Your task to perform on an android device: Start the first exercise and complete all the exercise of Day 1 in the FitAI app
Image 0: 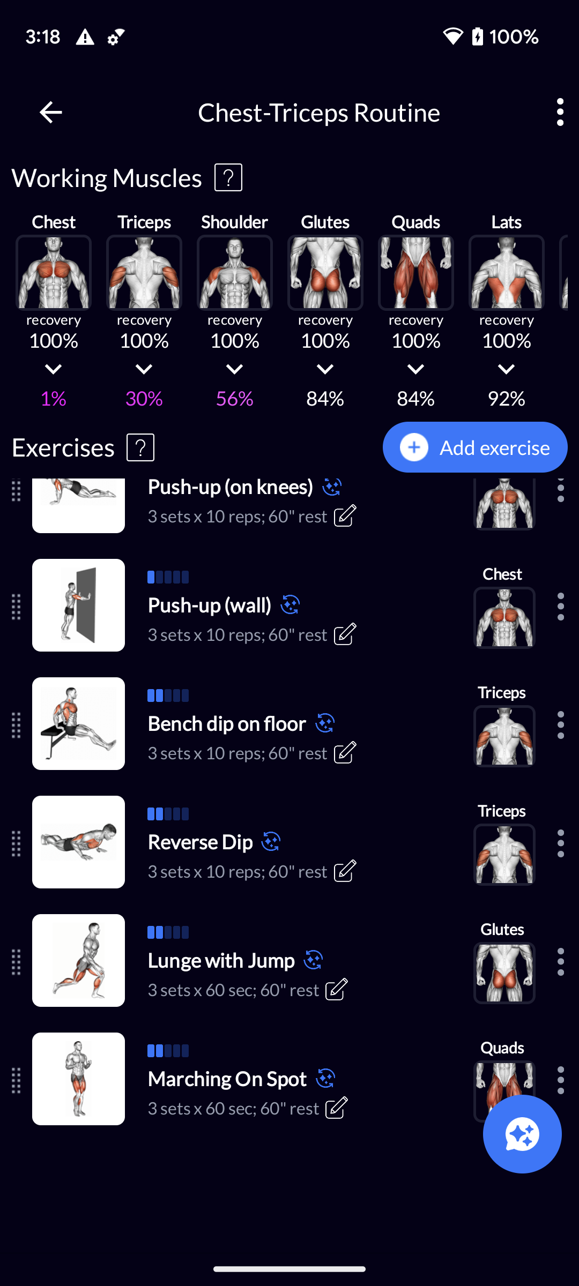
Scroll up to view first exercise of the Day 1
Step 0: scroll up
Image 1: 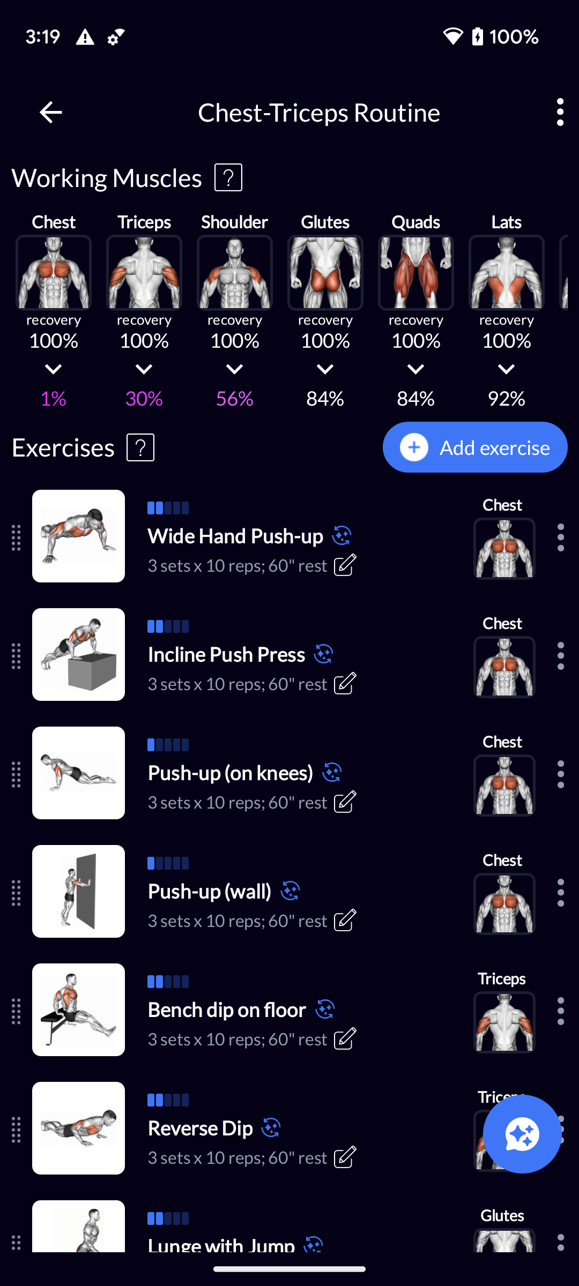
Click on the first exercise to start the workout.
Step 1: click (235, 535)
Image 2: 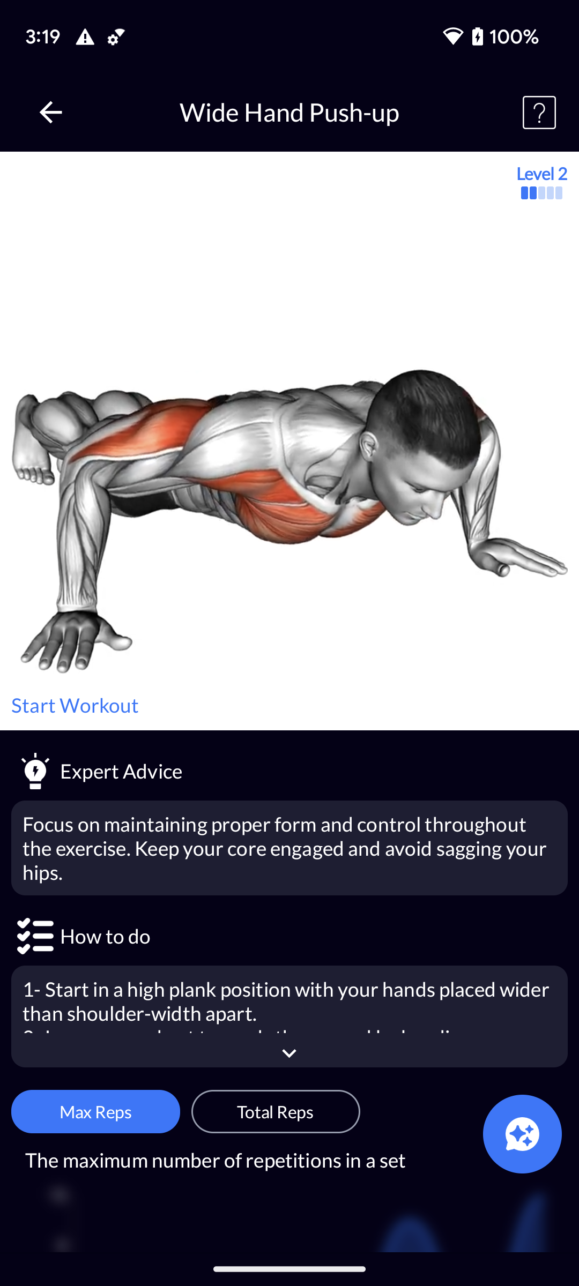
Click on the Start workout option to start the workout.
Step 2: click (75, 705)
Image 3: 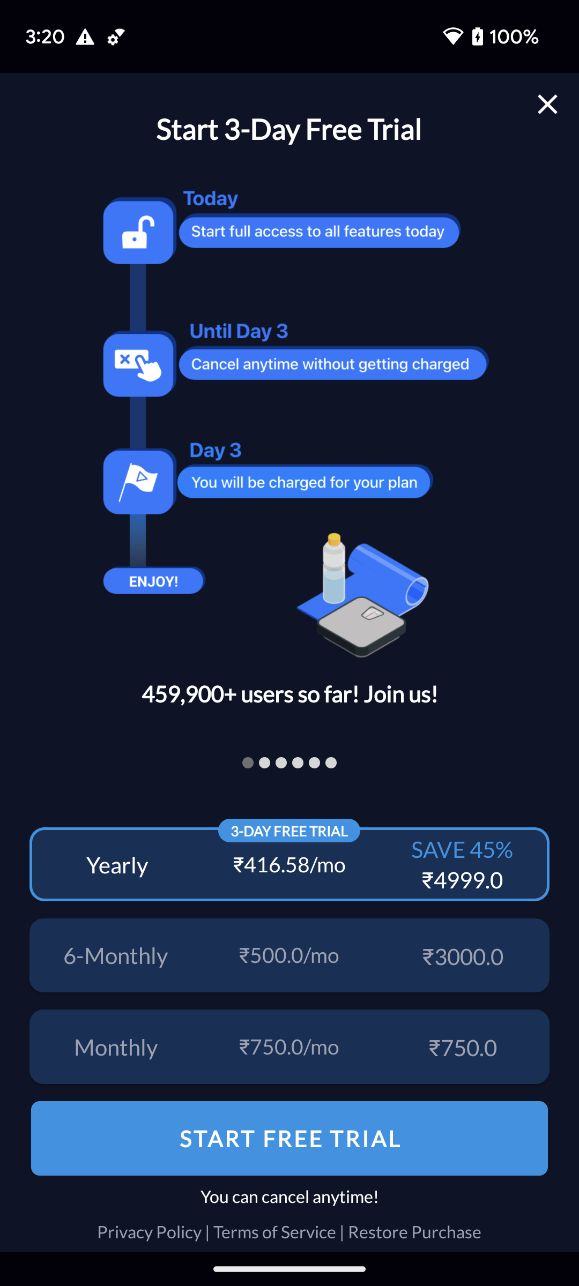
Click on the cross icon at the top right corner of the screen to remove the ad window.
Step 3: click (547, 103)
Image 4: 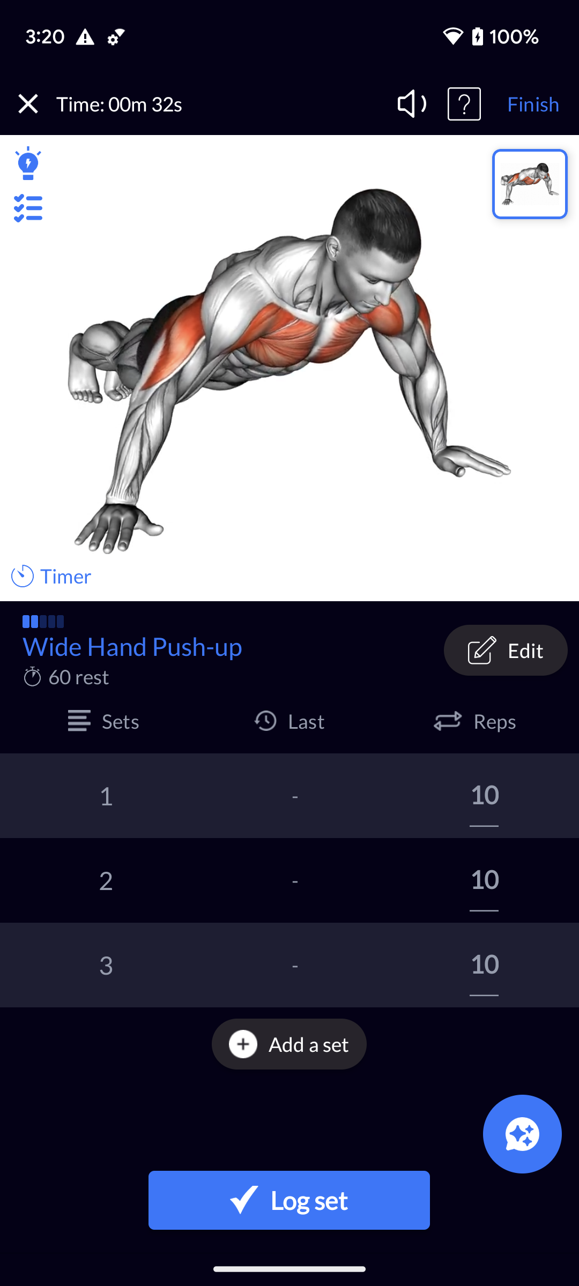
Click on the Log set button at the bottom of the screen to complete the exercise.
Step 4: click (289, 1200)
Image 6: 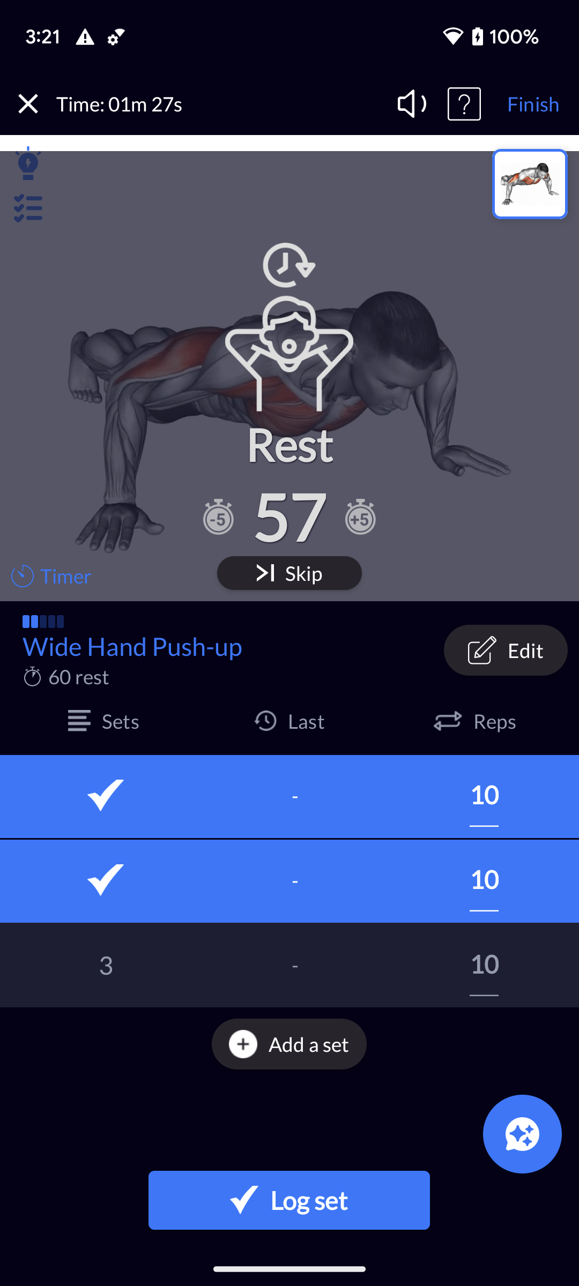
Click on the Log set button at the bottom of the screen to complete the exercise.
Step 6: click (289, 1200)
Image 7: 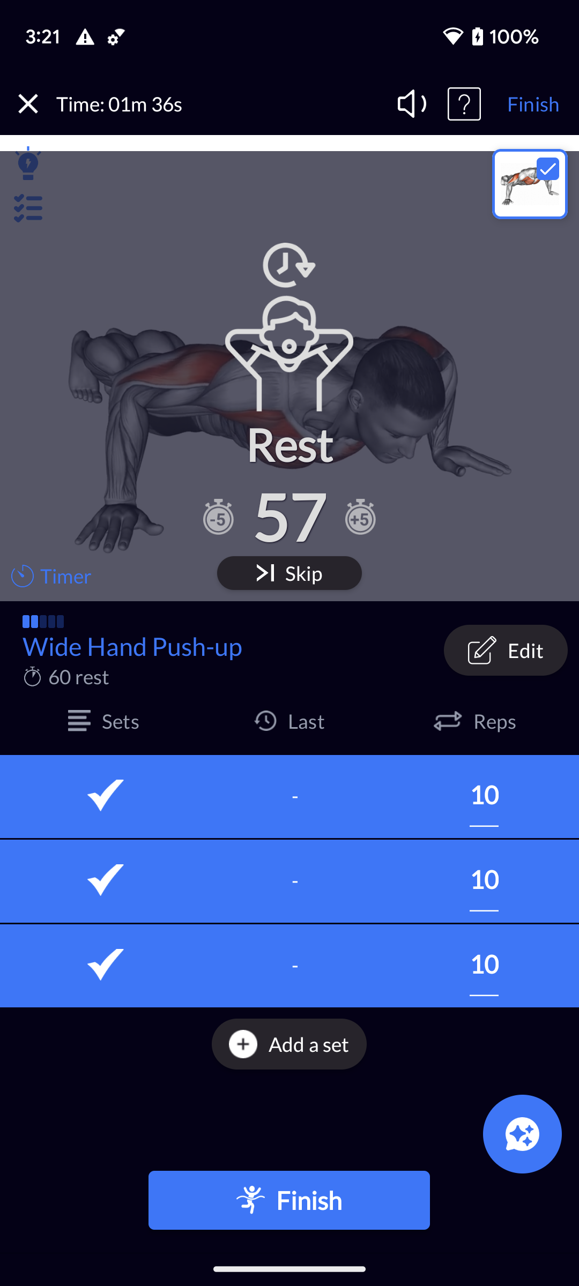
Click on the Finish button 
Step 7: click (289, 1200)
Image 8: 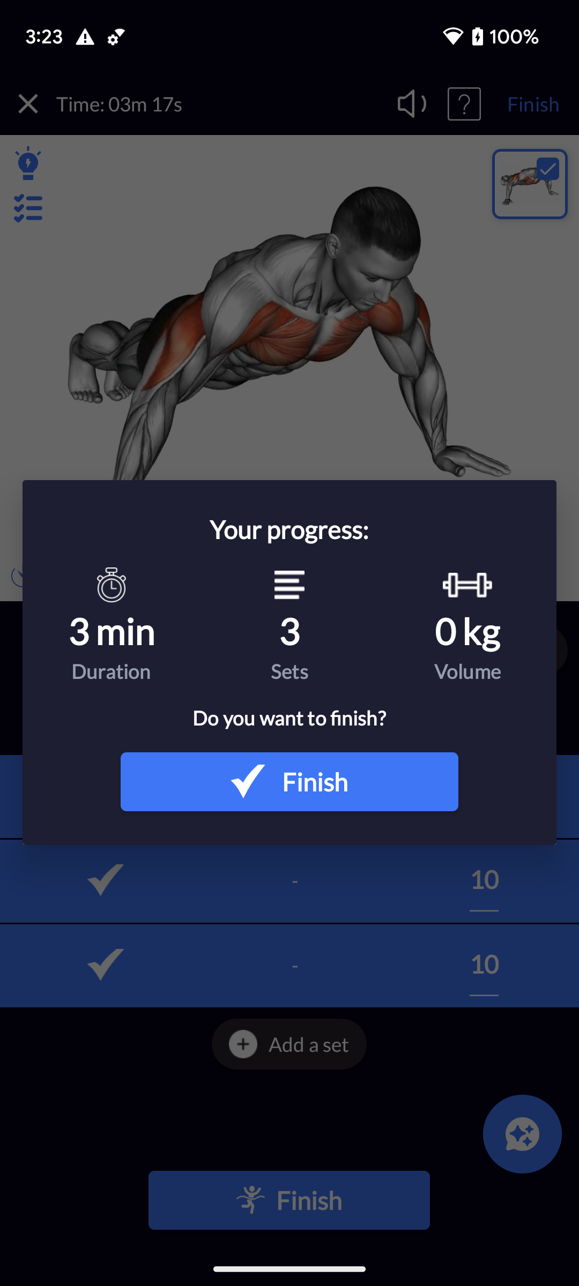
Click on the finish button.
Step 8: click (289, 781)